Your task to perform on an android device: Open the Memrise app and start the basic introductions to german language 
Image 0: 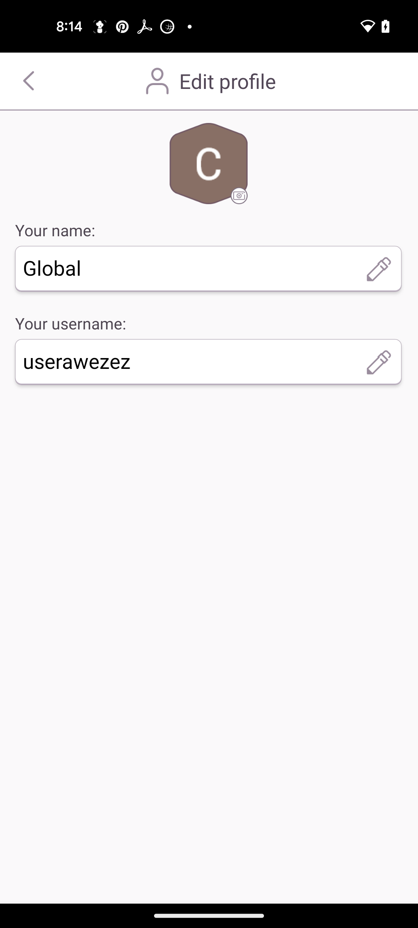
Open the Memrise app
Step 0: open app "Memrise"
Image 1: 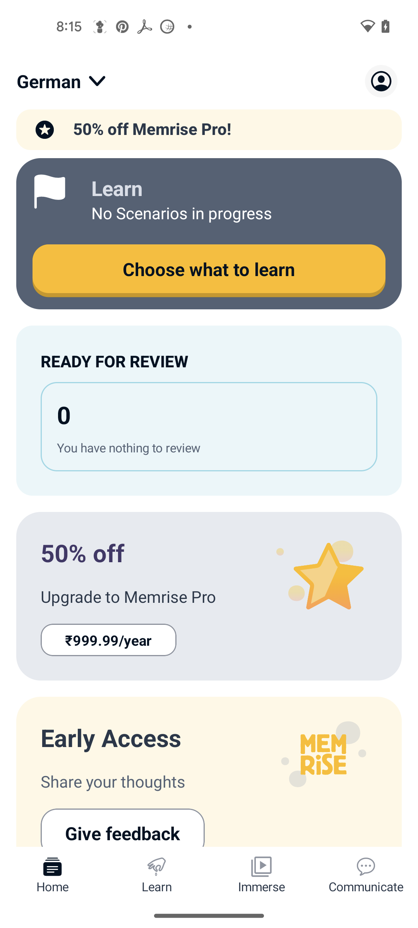
click on Learn tab
Step 1: click (156, 867)
Image 2: 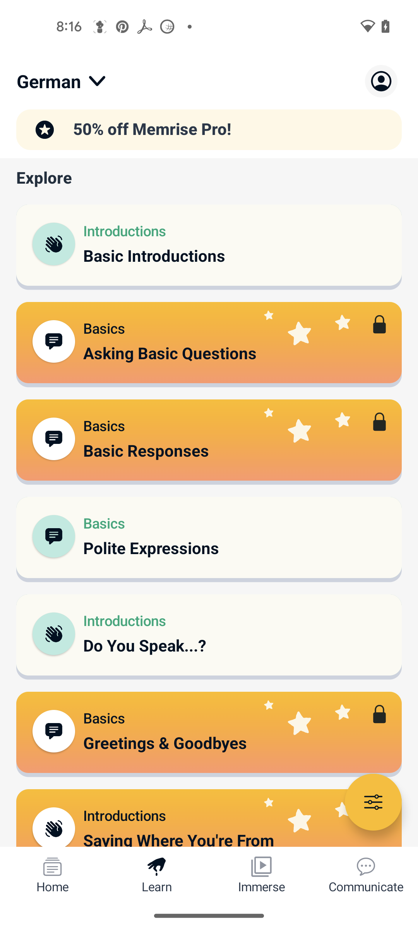
click on introductions chapter
Step 2: click (154, 255)
Image 3: 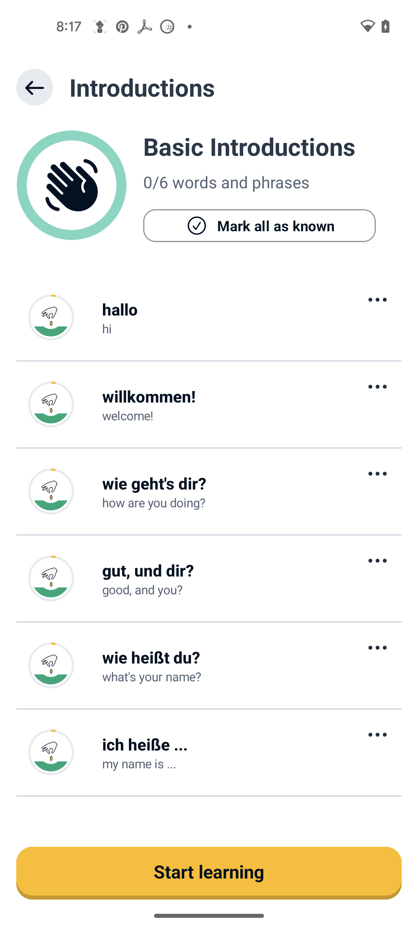
click on start learning 
Step 3: click (209, 871)
Image 4: 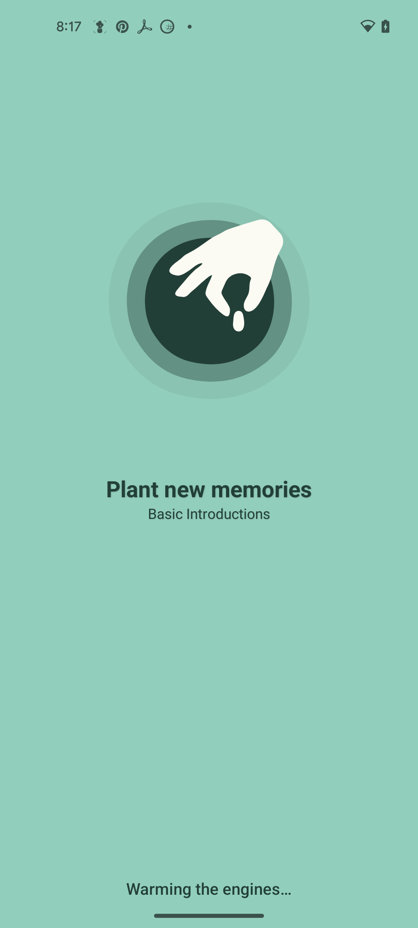
click on start learning 
Step 4: wait